Your task to perform on an android device: In the WeatherBug app. Search for Ireland, Indiana weather to view past weather conditions.
Image 0: 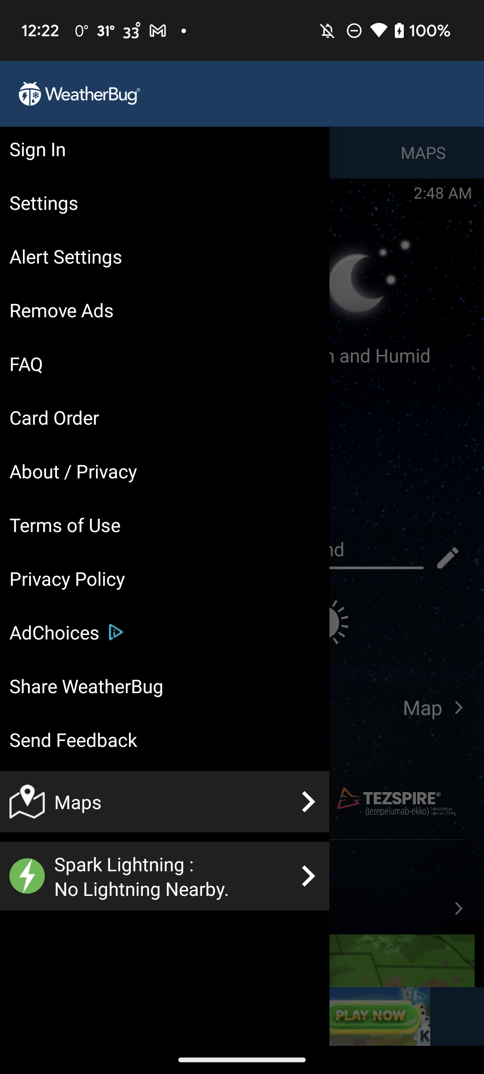
Go back to the screen
Step 0: press back button
Image 1: 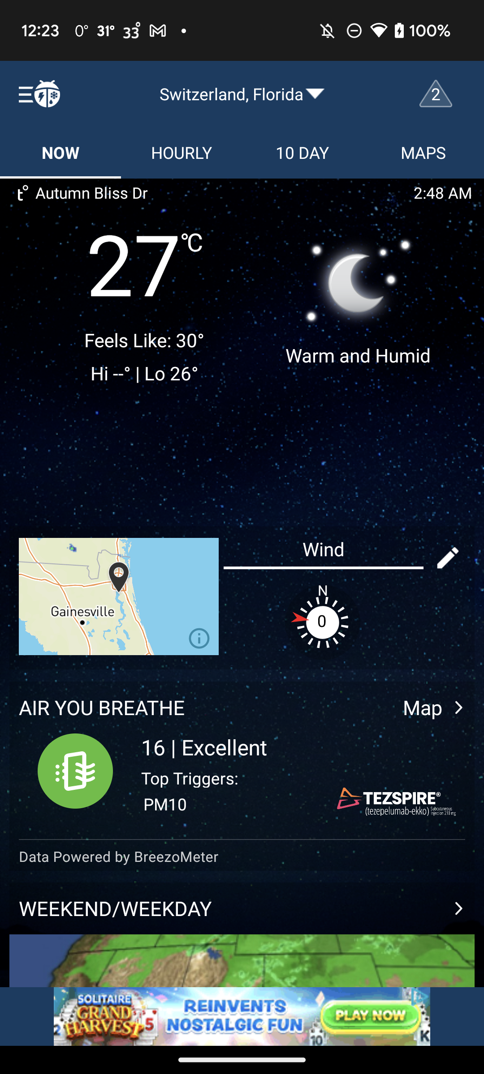
Click on the Switzerland, Florida location at top of the screen
Step 1: click (242, 94)
Image 2: 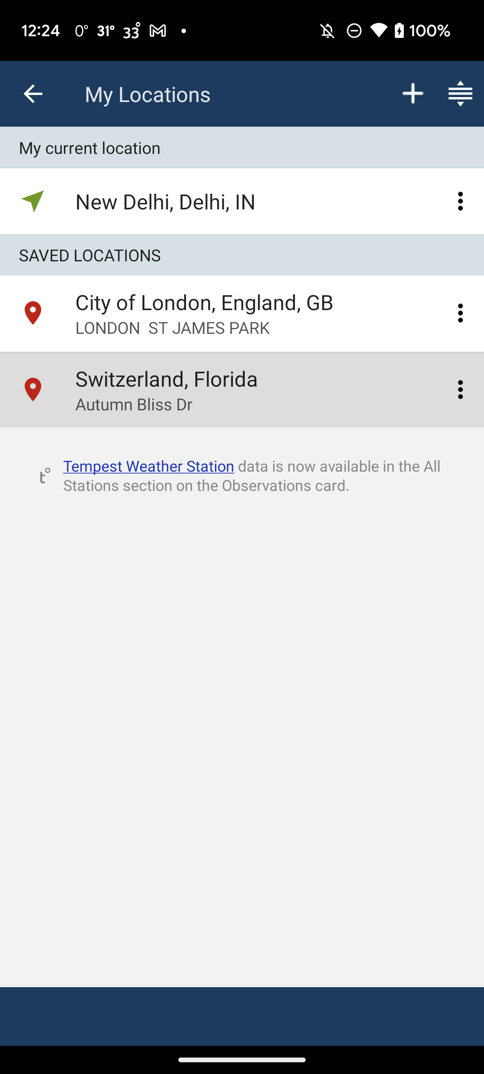
Click on the plus icon at top of the screen
Step 2: click (413, 94)
Image 3: 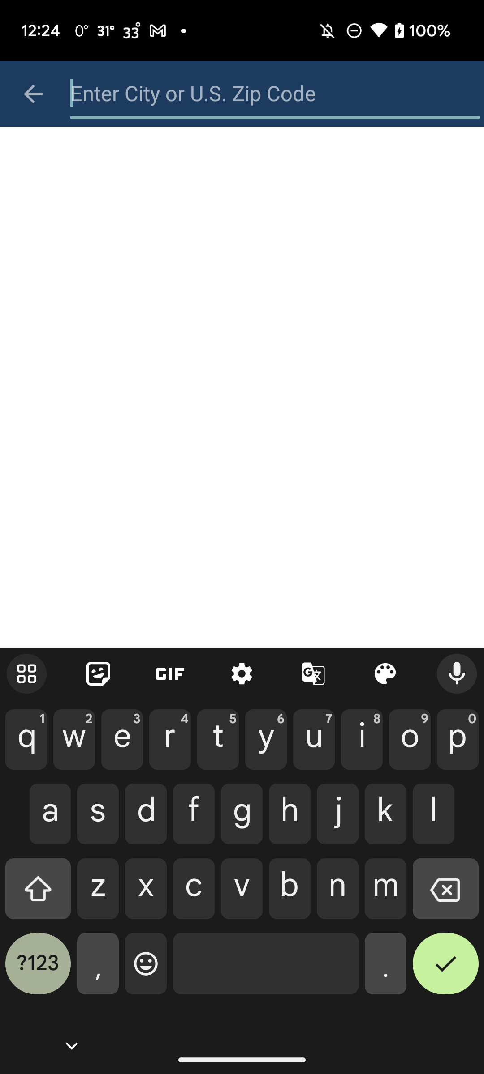
Type "Ireland" in the search bar
Step 3: type "Ireland"
Image 4: 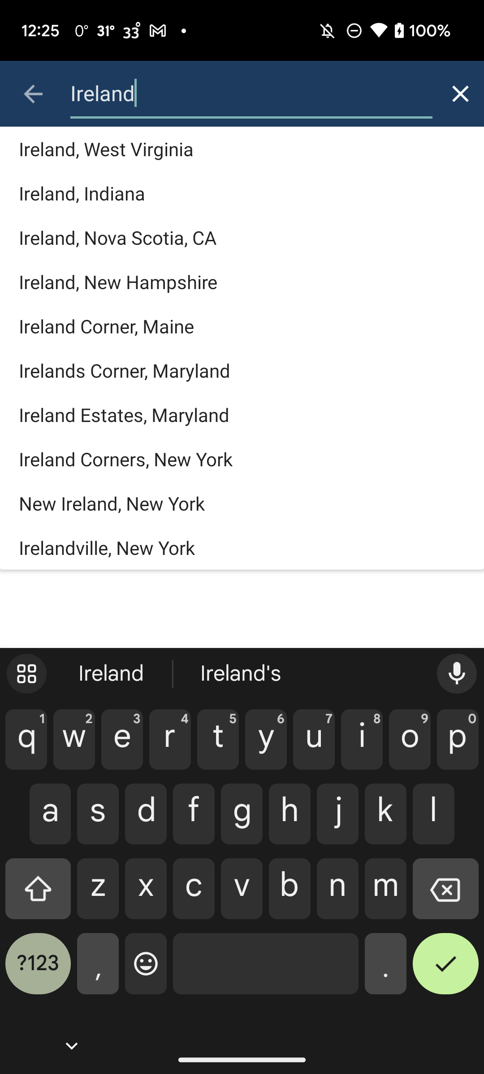
Click on the Ireland,Indiana result
Step 4: click (242, 193)
Image 5: 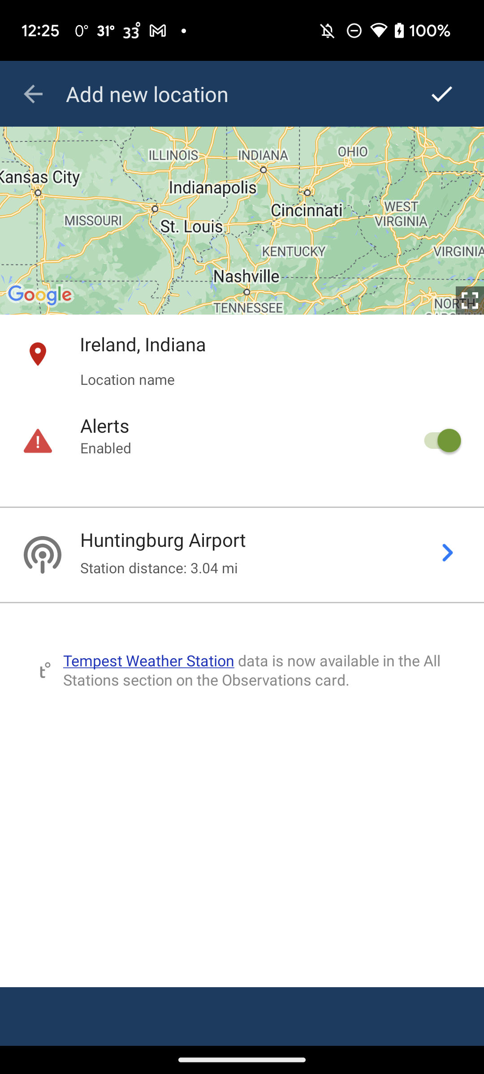
Click on the right icon at top right of the screen
Step 5: click (441, 93)
Image 6: 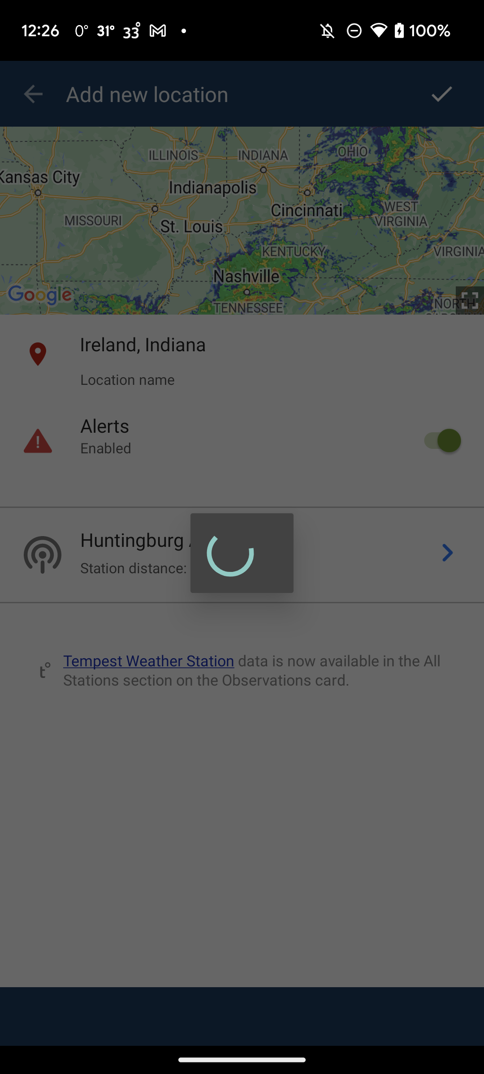
Click on the right icon at top right of the screen
Step 6: wait
Image 7: 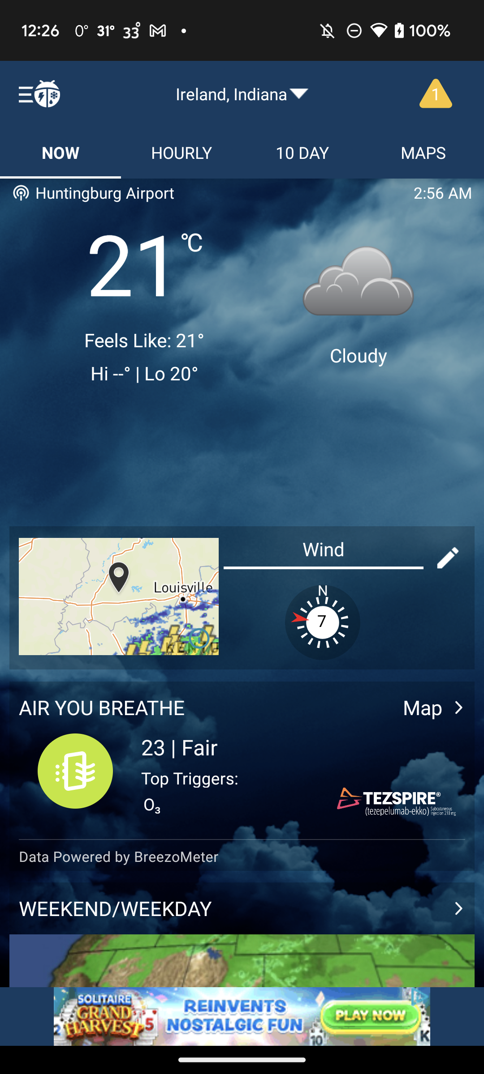
Click on the Hourly option at top of the screen
Step 7: click (181, 152)